Your task to perform on an android device: Add the "Adidas Edge Lux Bounce Running Shoes "to my wishlist on the eBay app.
Image 1: 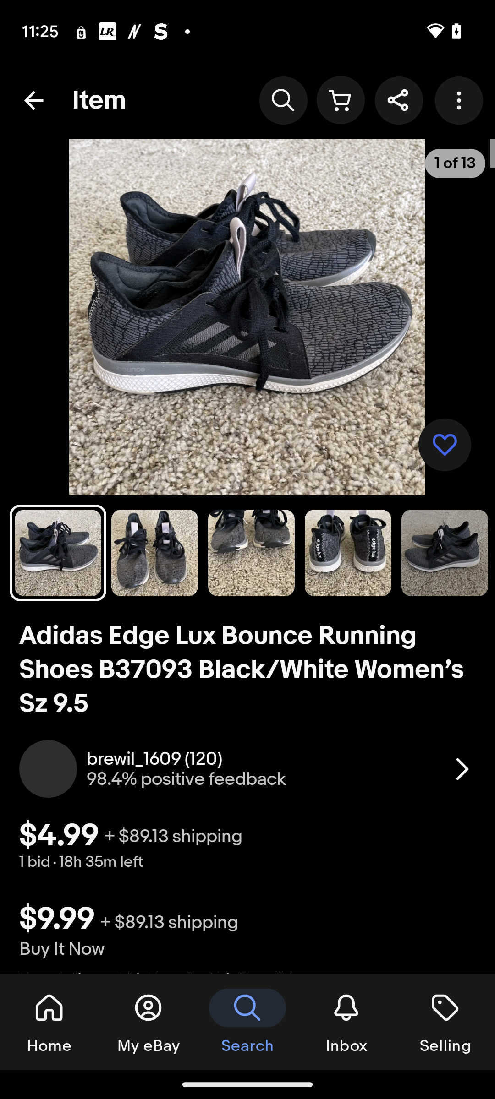
Click on the heart icon at the bottom right corner of the image.
Step 1: click (445, 445)